Your task to perform on an android device: I want to save my audio and view the save audio
Image 0: 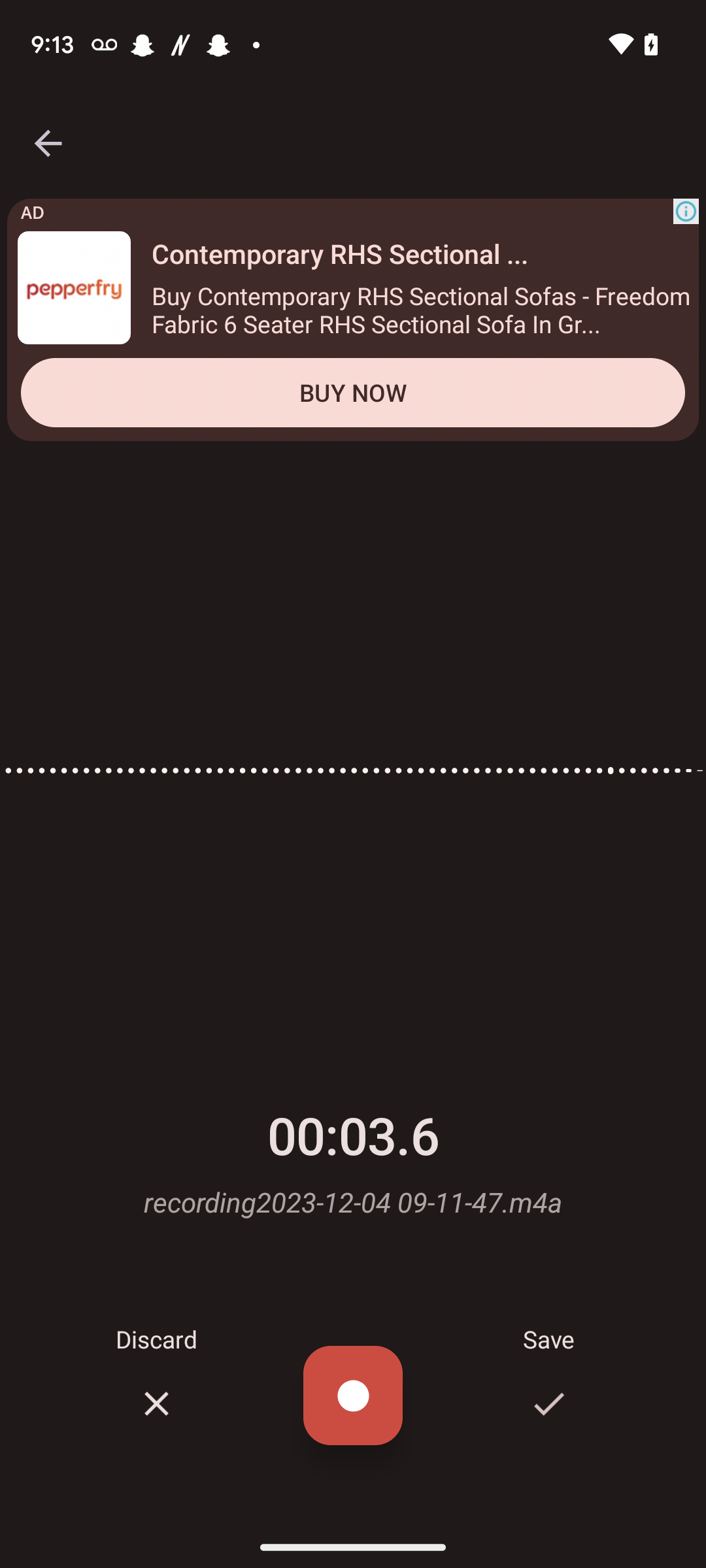
Click on the right icon 
Step 0: click (543, 1403)
Image 2: 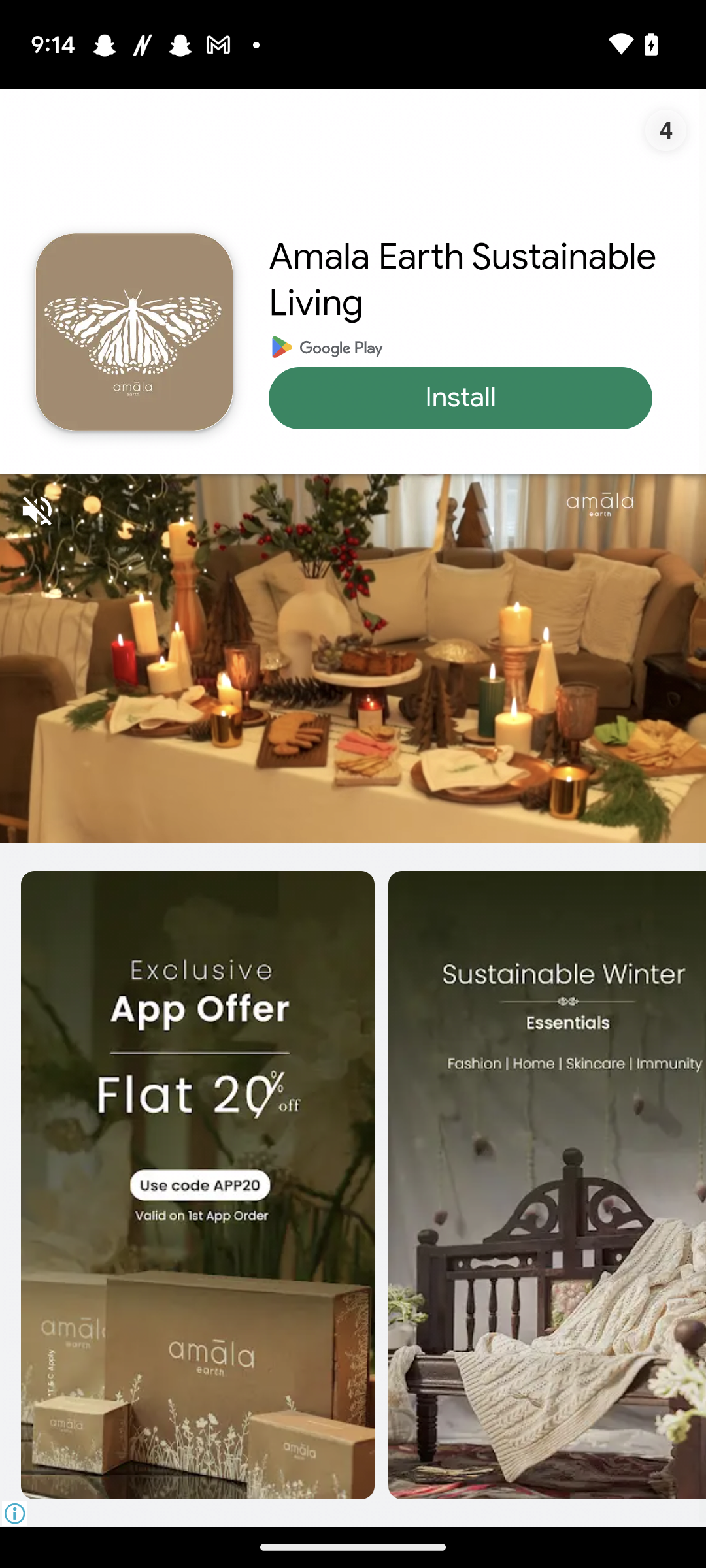
Click on the Save button 
Step 2: wait